Your task to perform on an android device: open the FitNotes app & start tracking the walking activity
Image 0: 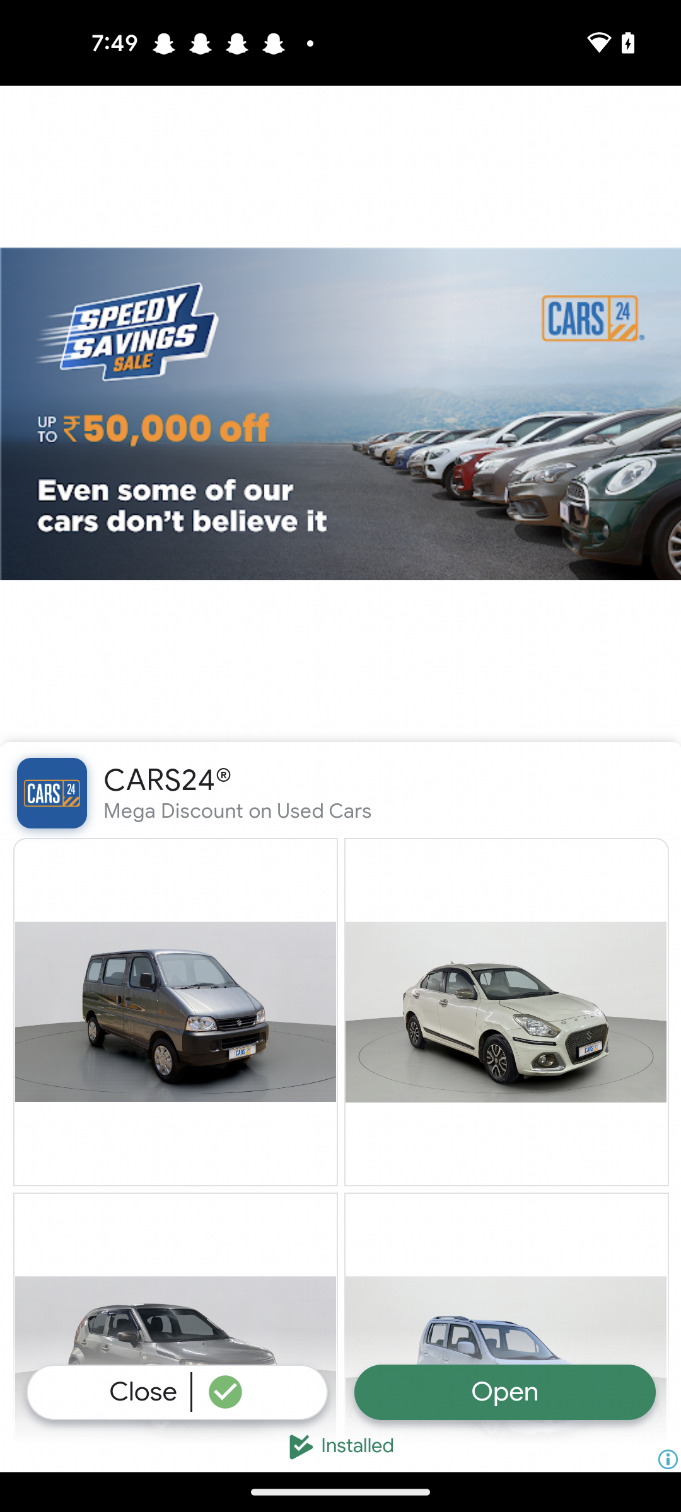
open the fitnotes app
Step 0: open app "FitNotes"
Image 1: 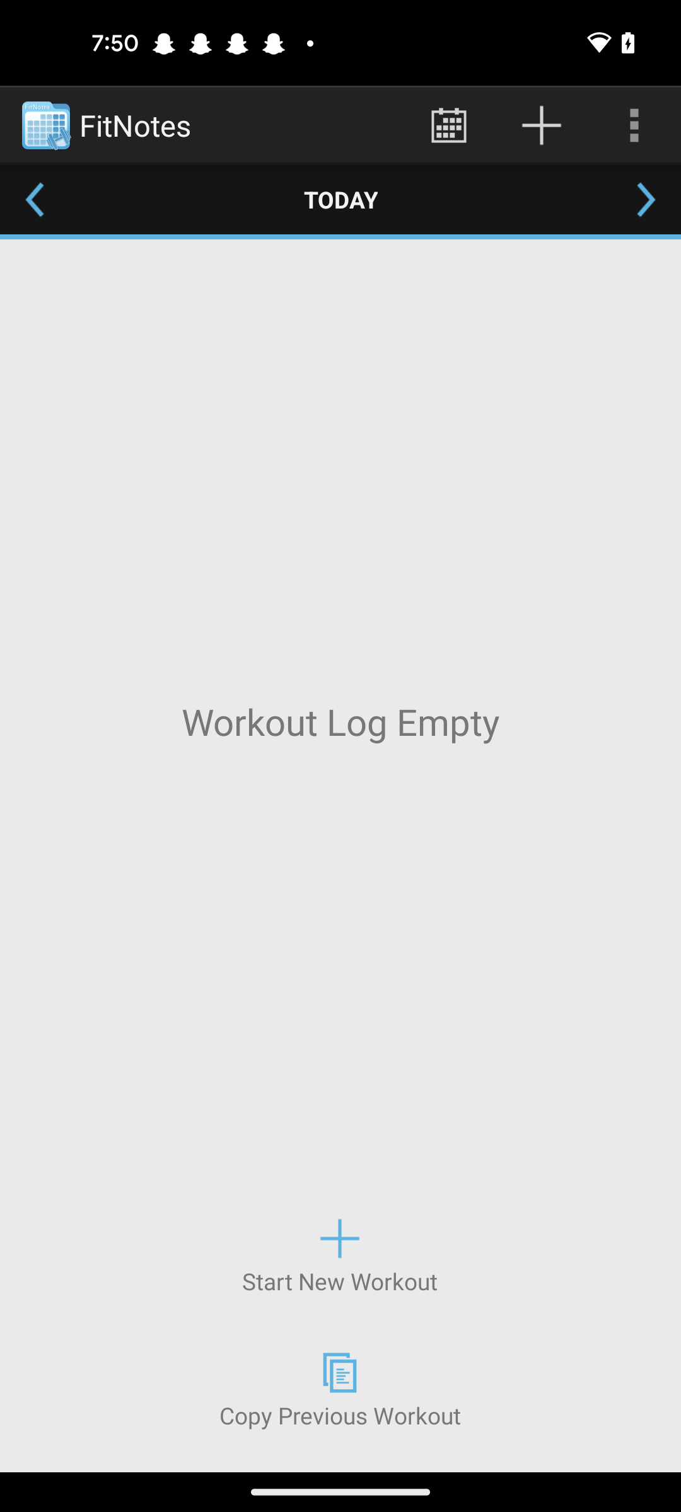
Click on the Start new workout option
Step 1: click (340, 1254)
Image 2: 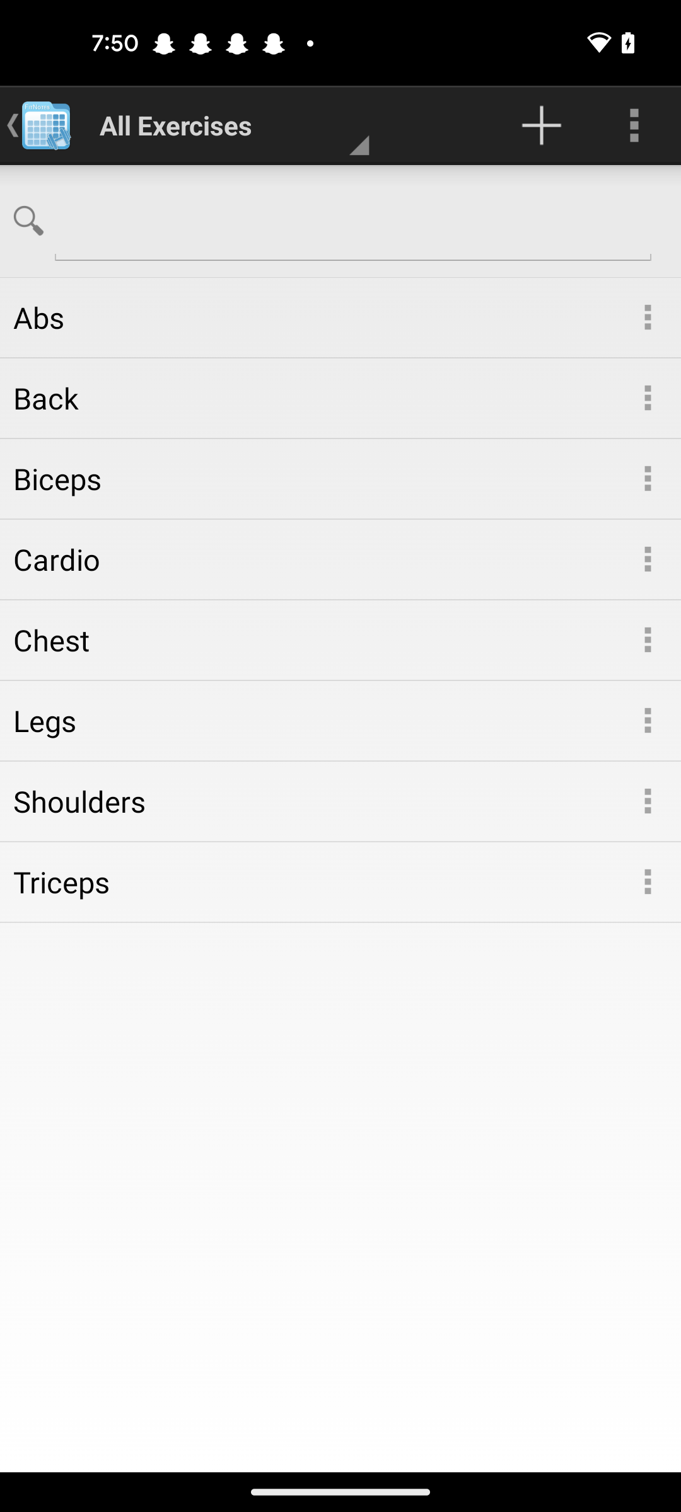
Click on the Cardio option
Step 2: click (314, 559)
Image 4: 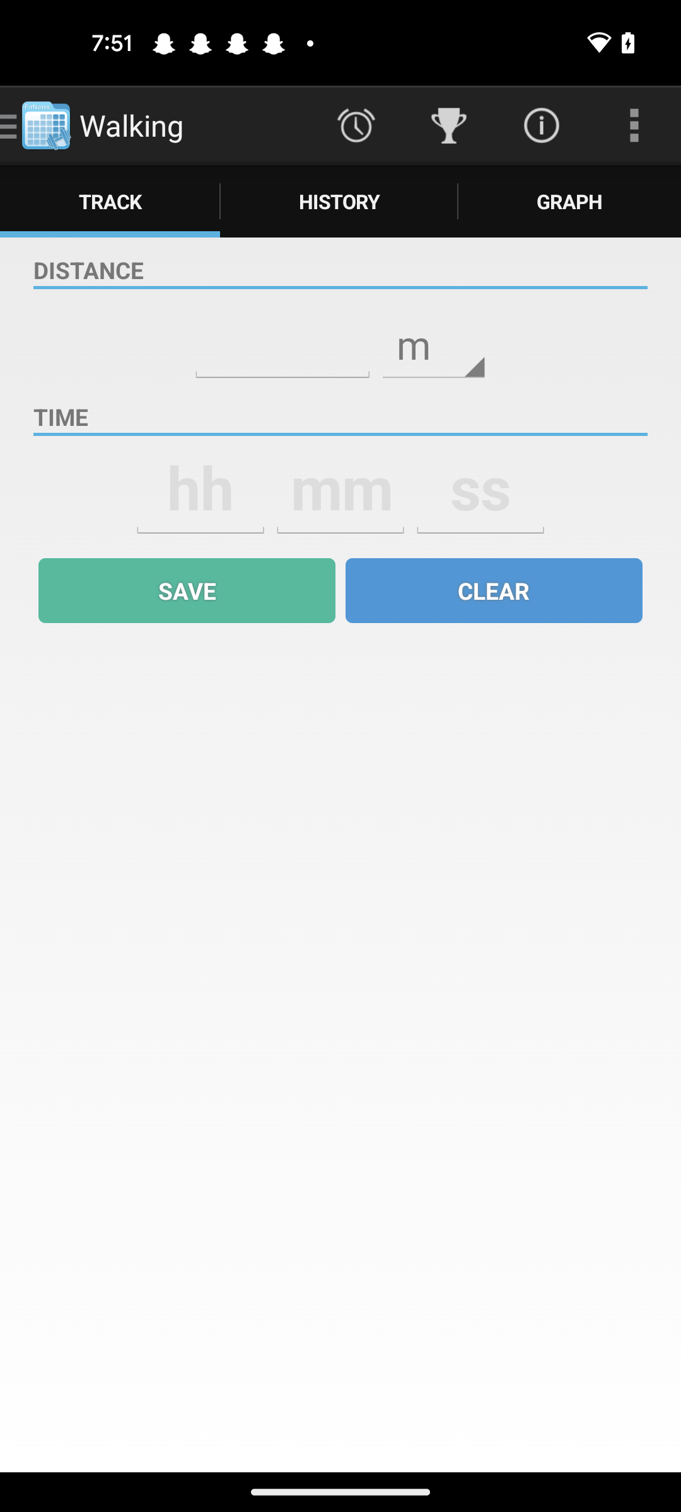
Click on the Distance text bar
Step 4: click (282, 336)
Image 5: 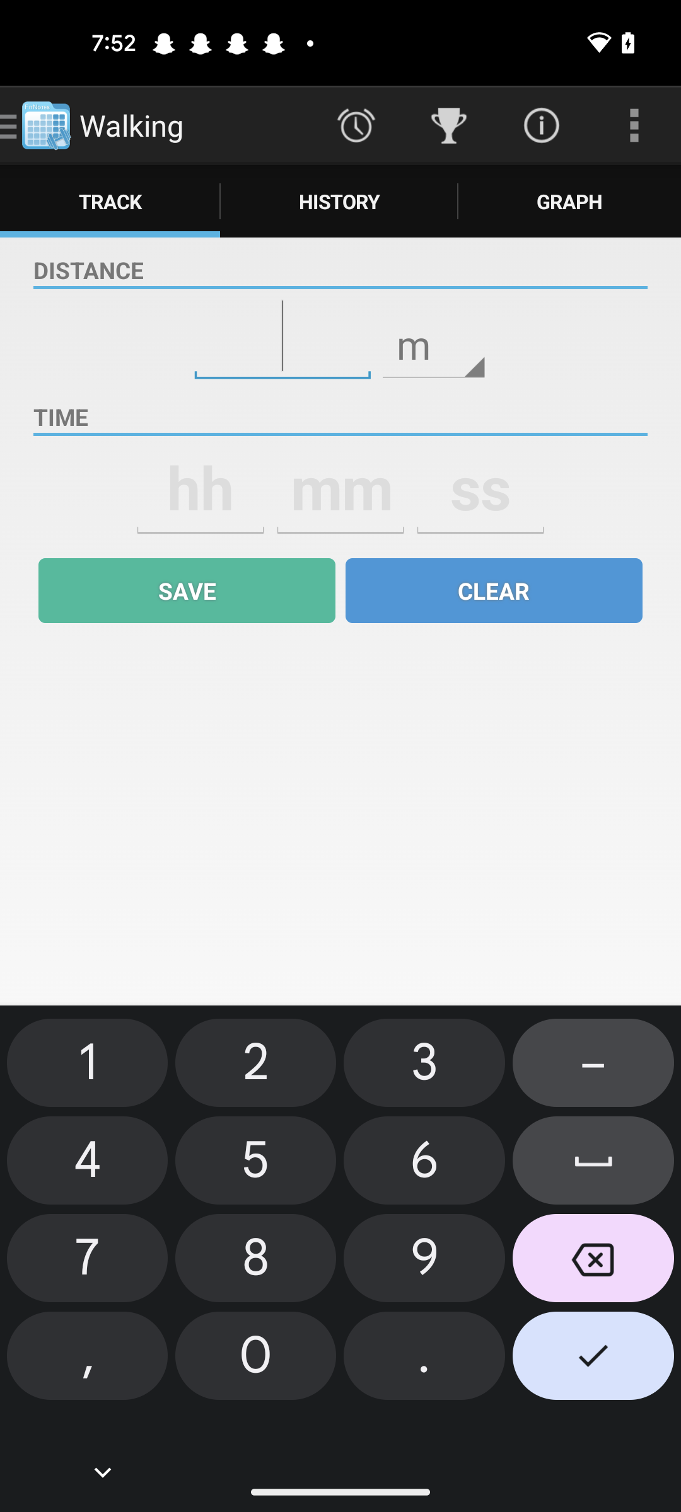
Enter as distance as 900
Step 5: type "900"
Image 6: 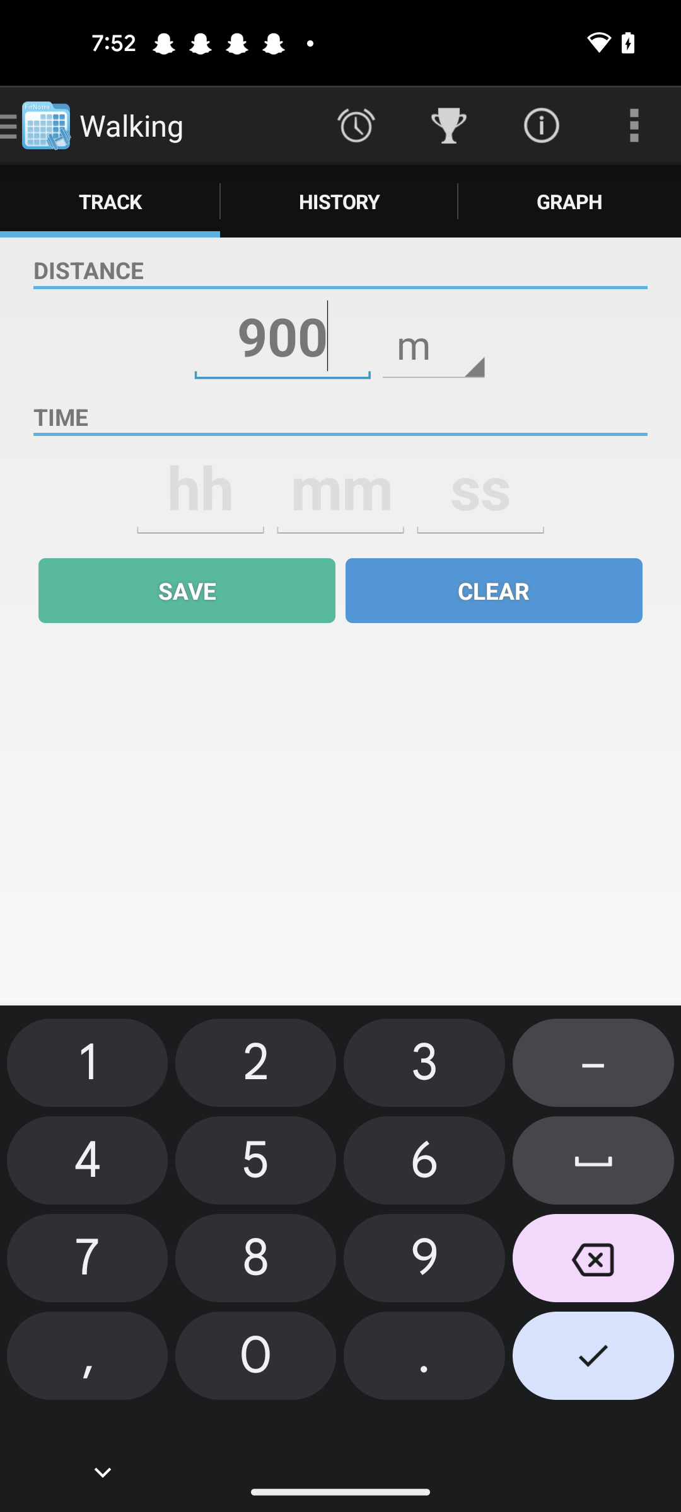
Click on the minutes text bar 
Step 6: click (340, 488)
Image 7: 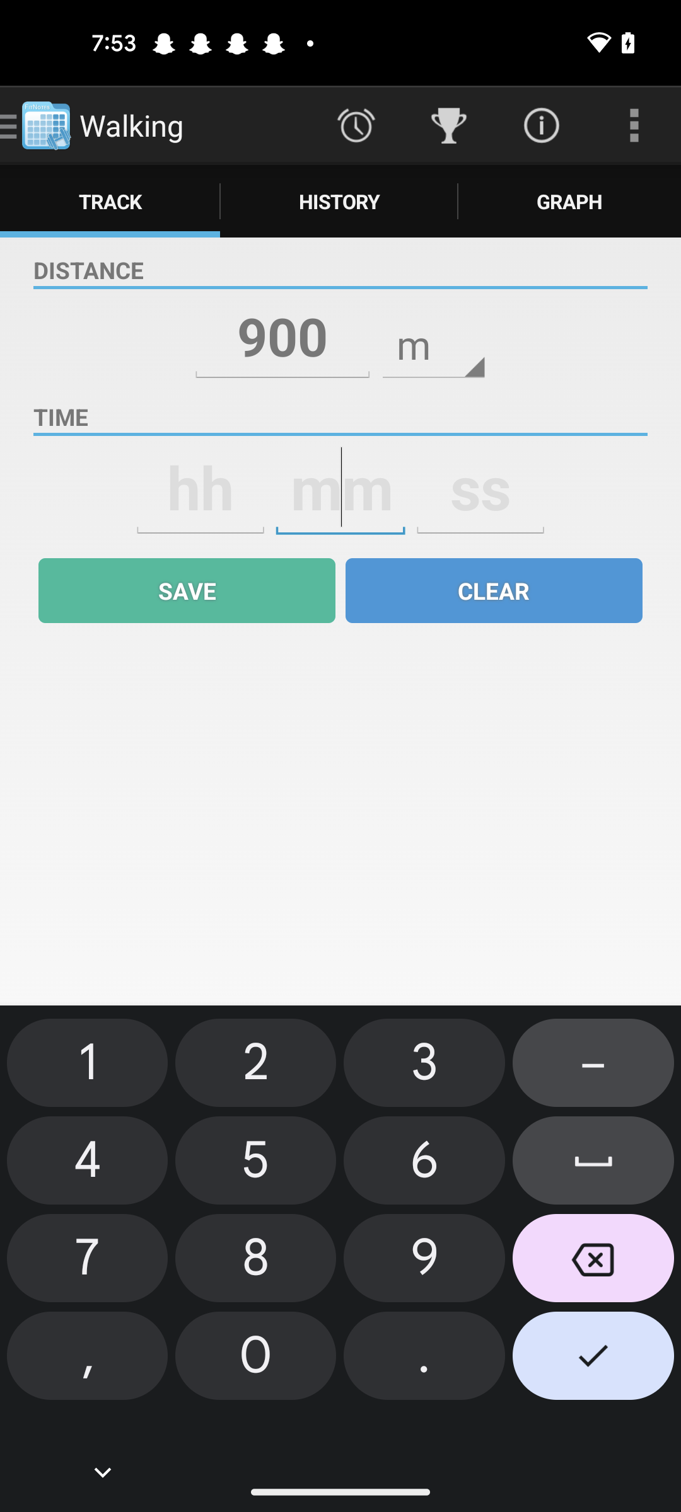
Enter a minutes as 05
Step 7: type "05"
Image 8: 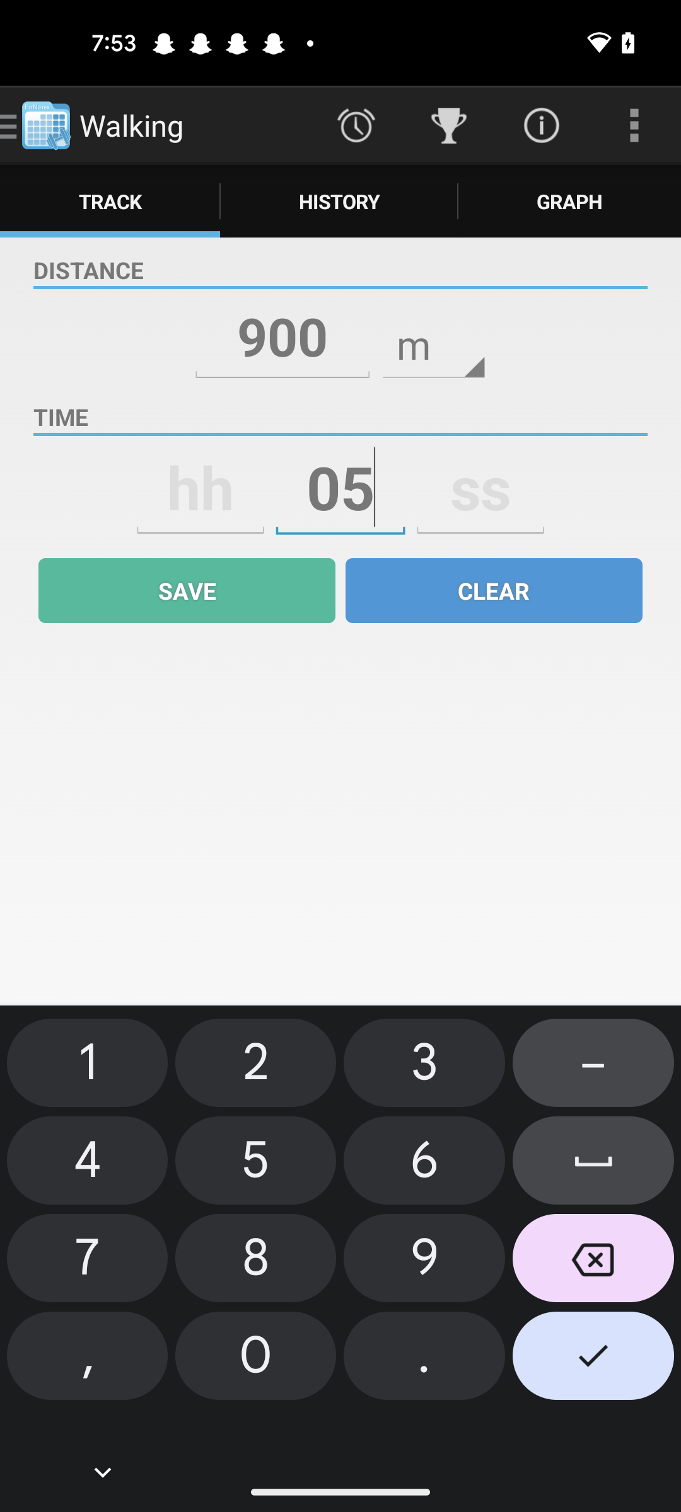
Click on the second text bar
Step 8: click (480, 488)
Image 9: 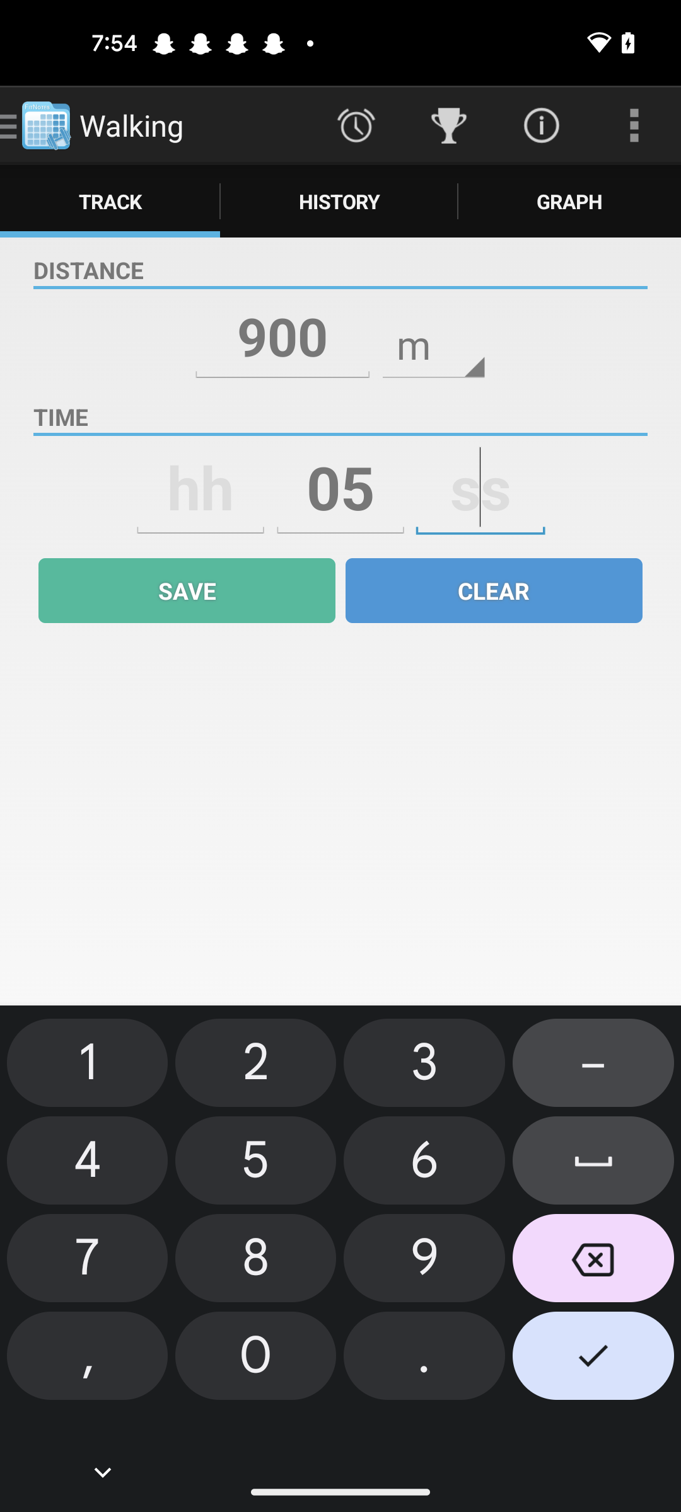
Enter a second as 45 
Step 9: type "45"
Image 10: 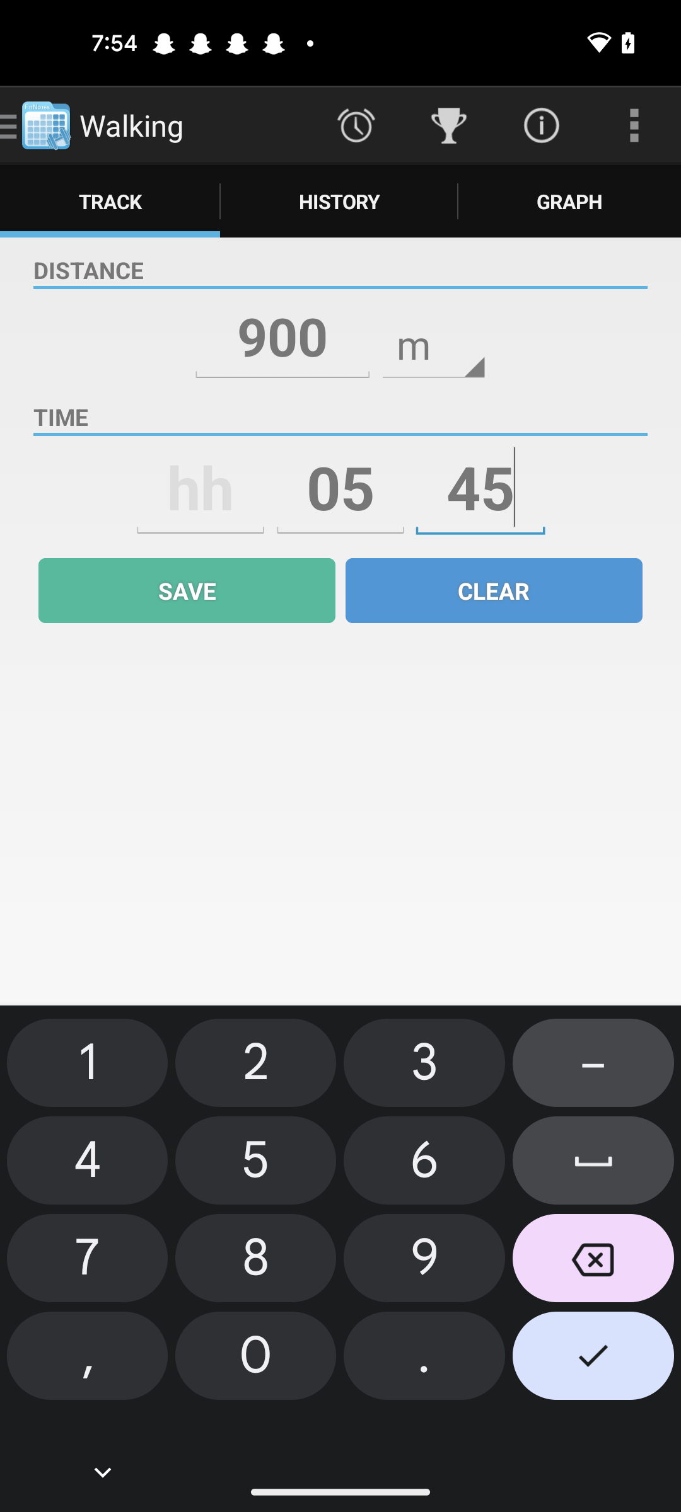
Click on the save tab
Step 10: click (187, 590)
Image 12: 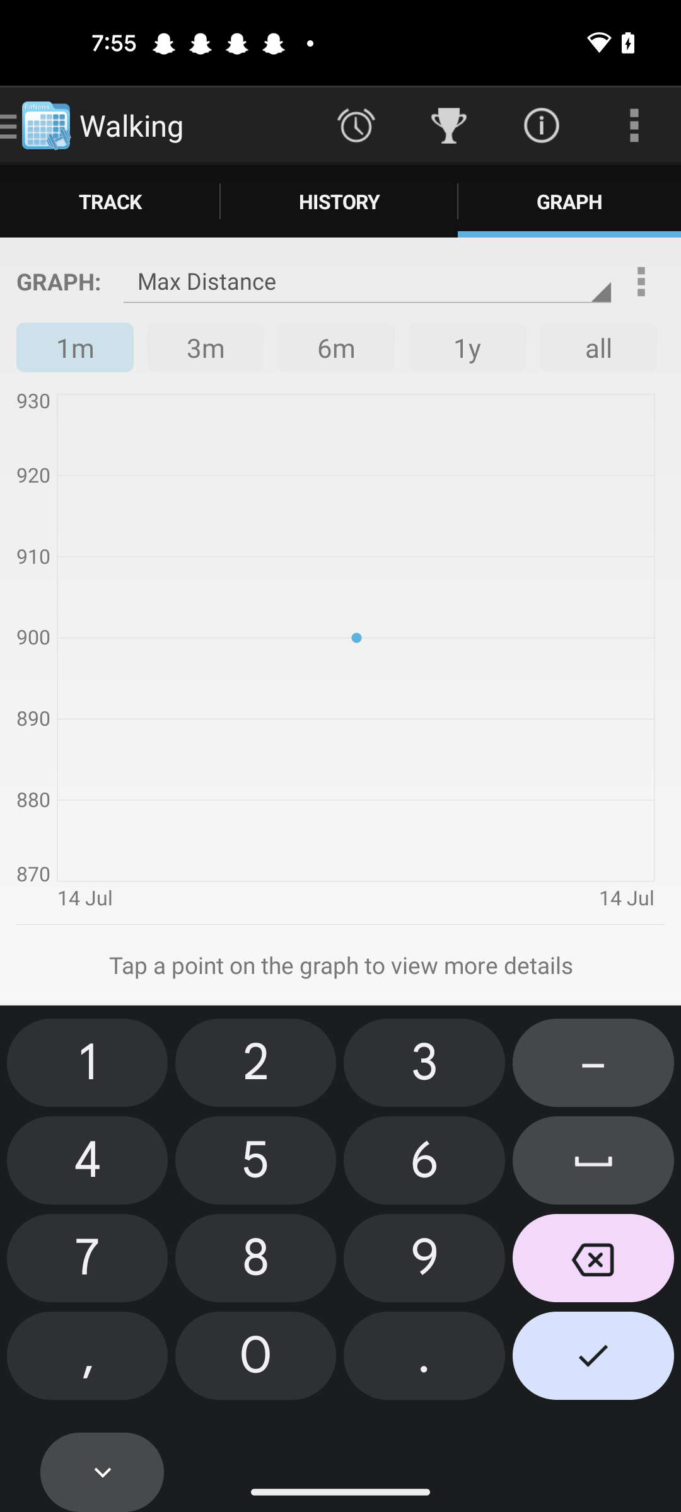
Click on the graph tab
Step 12: wait